Your task to perform on an android device: Show me the UMBUZO Hobby Desk on the Etsy app. 
Image 0: 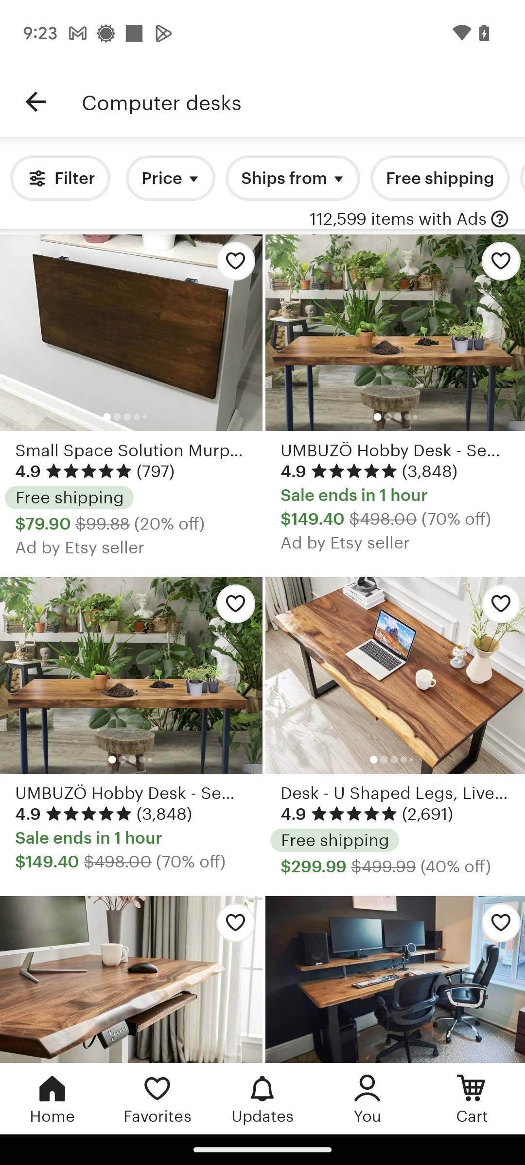
Click on the UMBUZO Hobby Desk in the search result.
Step 0: click (395, 332)
Image 1: 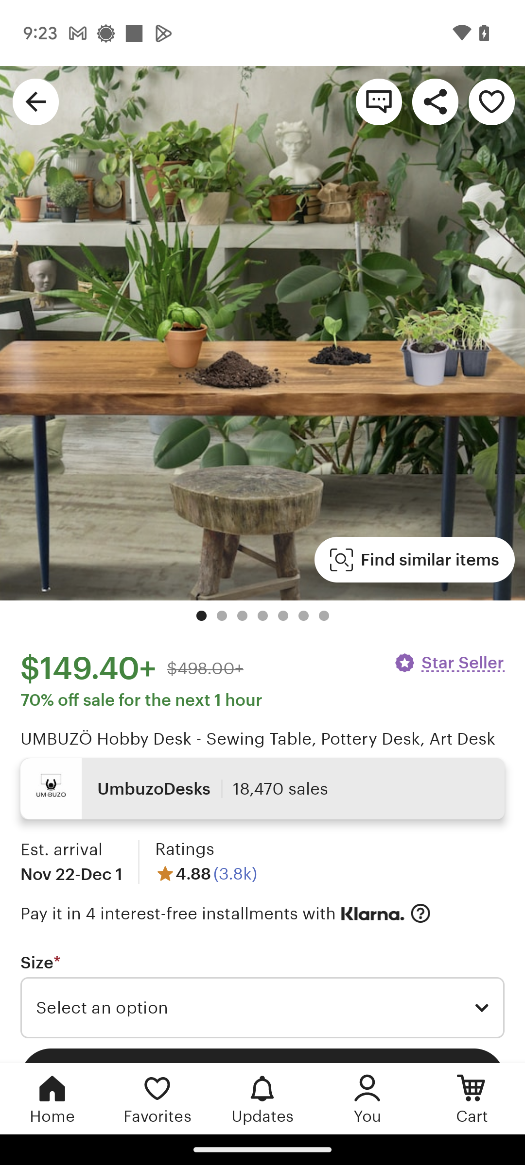
Swipe from right to left on the product images to view the product.
Step 1: scroll right
Image 2: 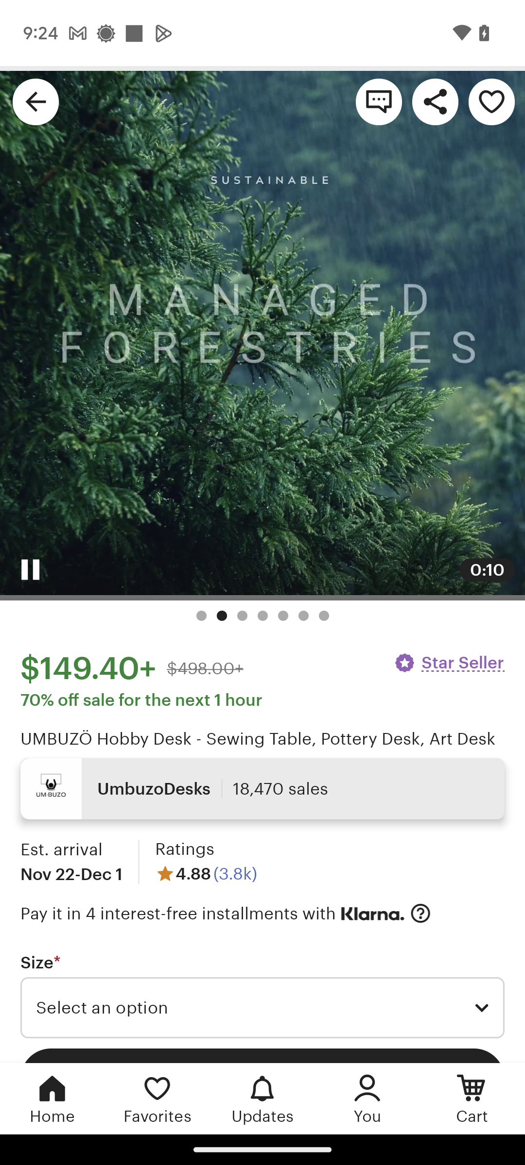
Swipe from right to left on the product images to view the product.
Step 2: scroll right
Image 3: 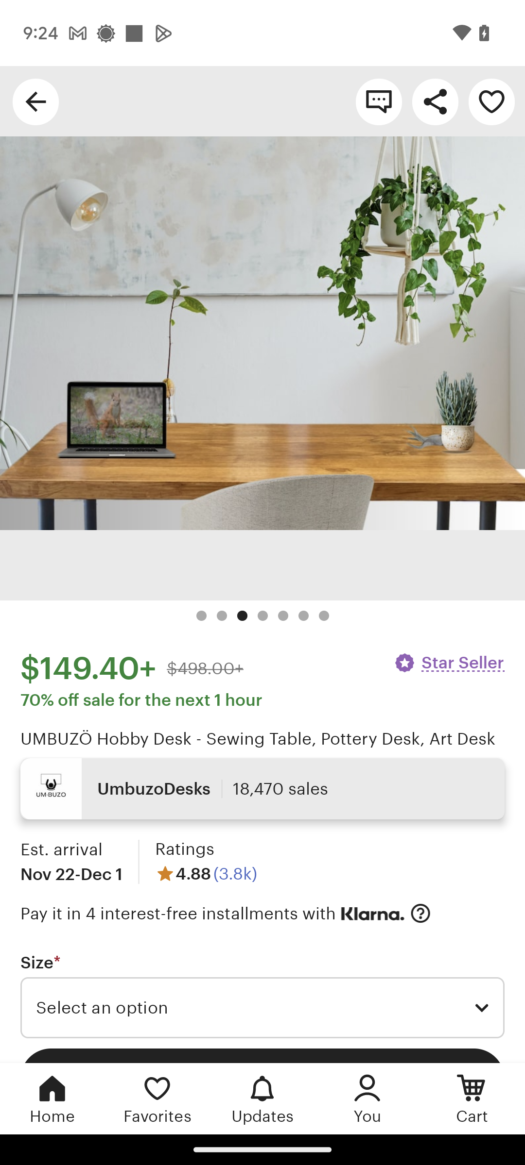
Swipe from right to left on the product images to view the product.
Step 3: scroll right
Image 4: 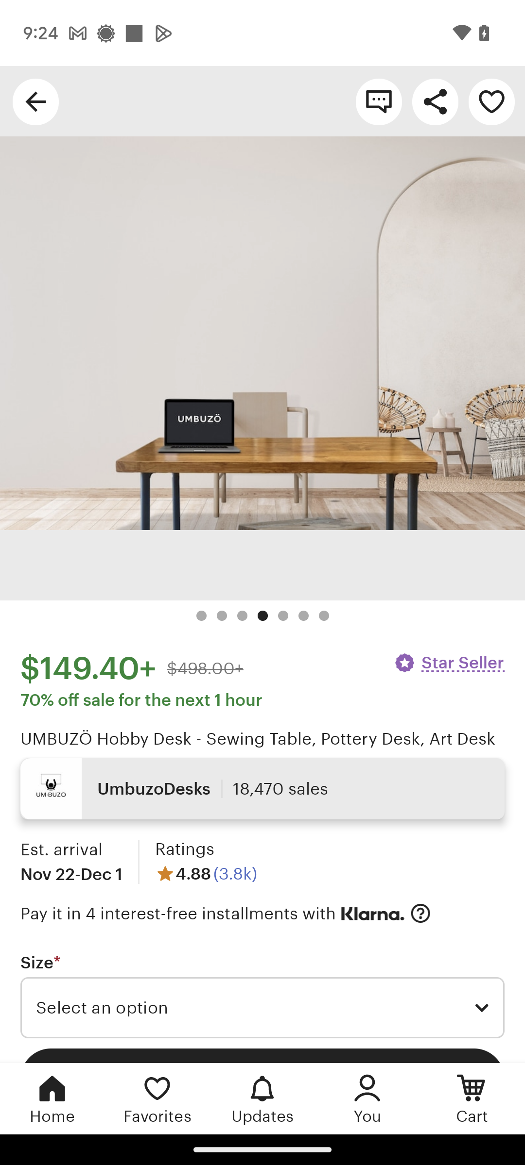
Swipe from right to left on the product images to view the product.
Step 4: scroll right
Image 5: 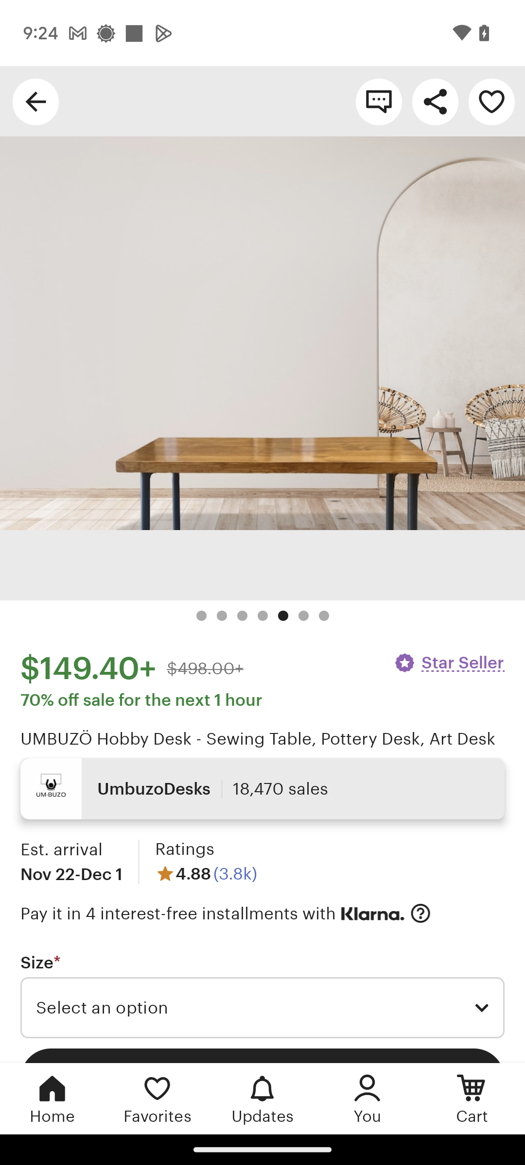
Swipe from right to left on the product images to view the product.
Step 5: scroll right
Image 6: 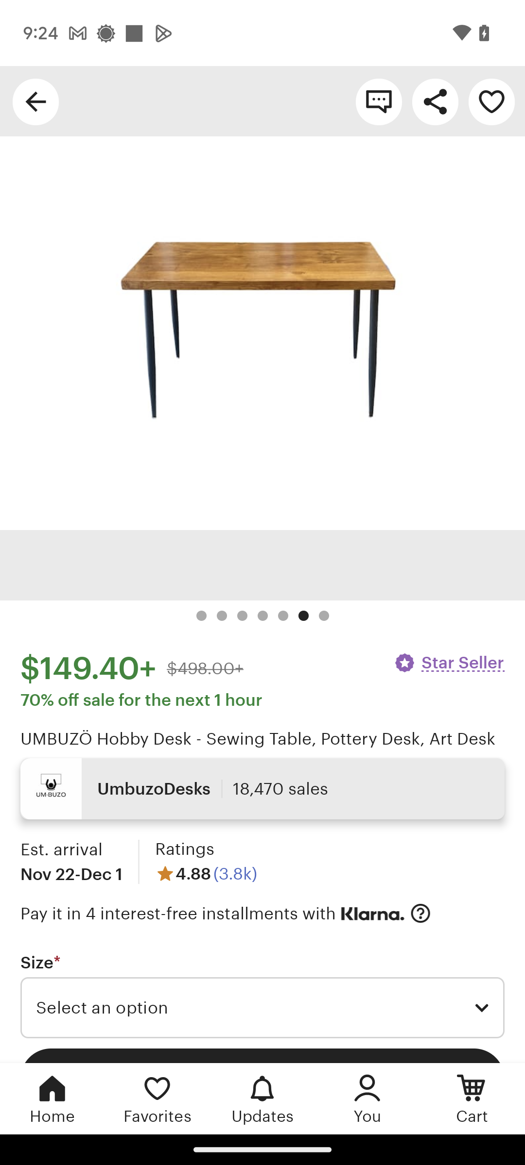
Swipe from right to left on the product images to view the product.
Step 6: scroll right